Your task to perform on an android device: Open the Webex meet app , Schedule a meet for 22nd July at 3:00 PM for the duration of 30 minutes titled as freshers celebration
Image 0: 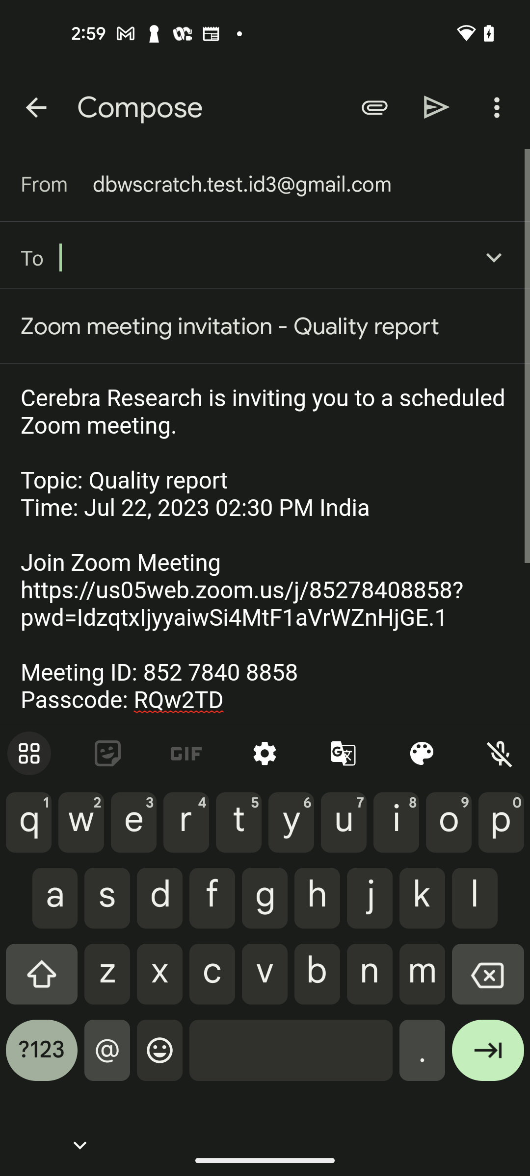
Open the Webex Meet app
Step 0: open app "Webex Meet"
Image 1: 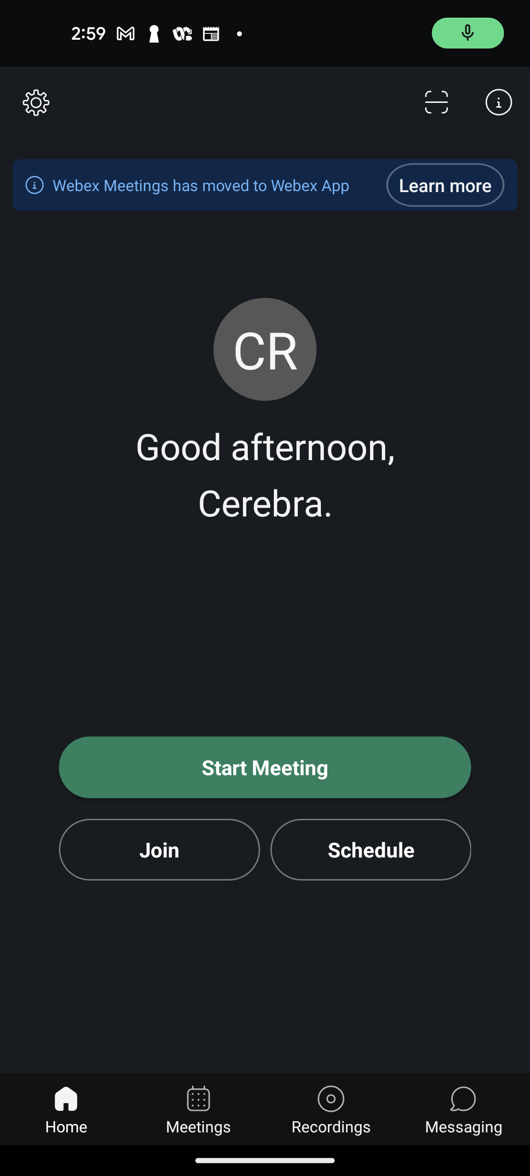
Click on the schedule button
Step 1: click (371, 849)
Image 2: 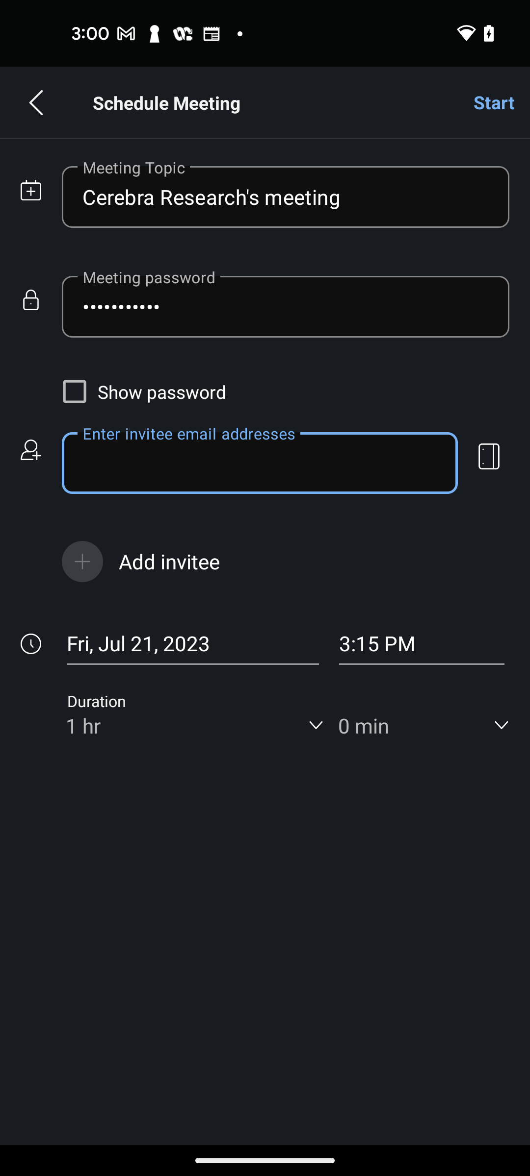
Go to the meeting topic section
Step 2: click (286, 196)
Image 3: 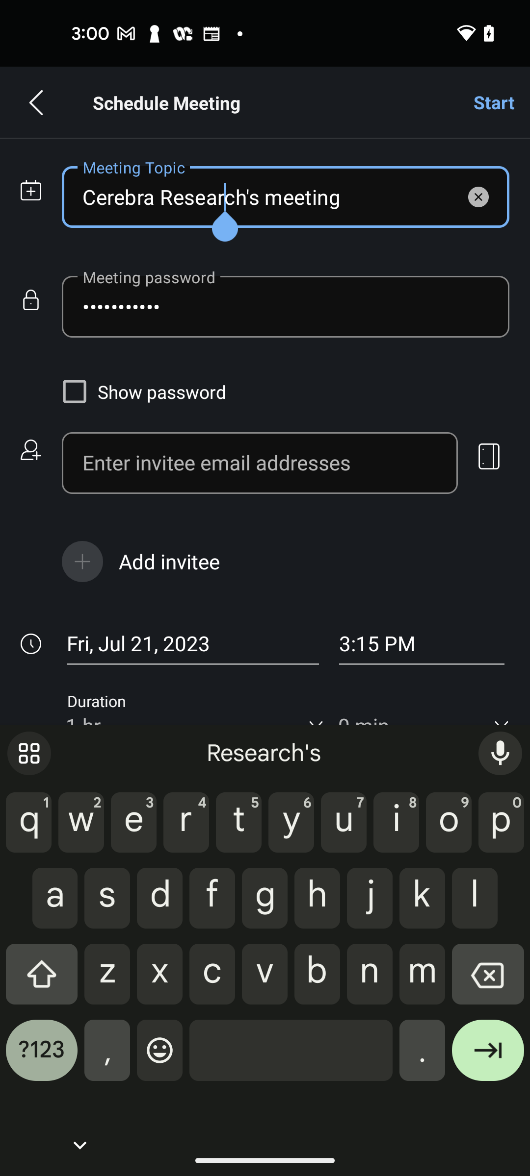
Enter the title as freshers celebration
Step 3: type "freshers celebration"
Image 4: 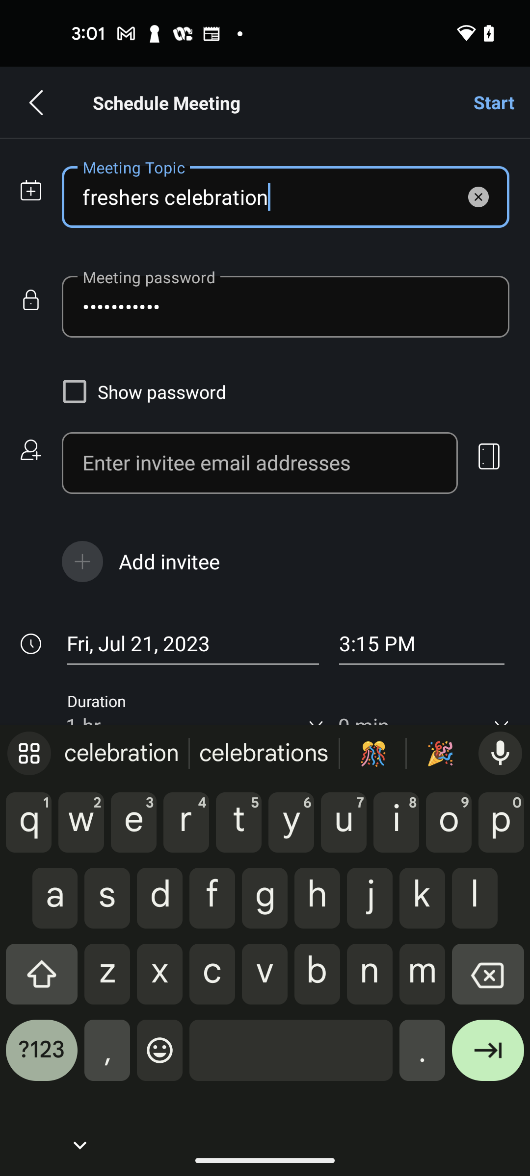
Go to the date section
Step 4: click (192, 644)
Image 5: 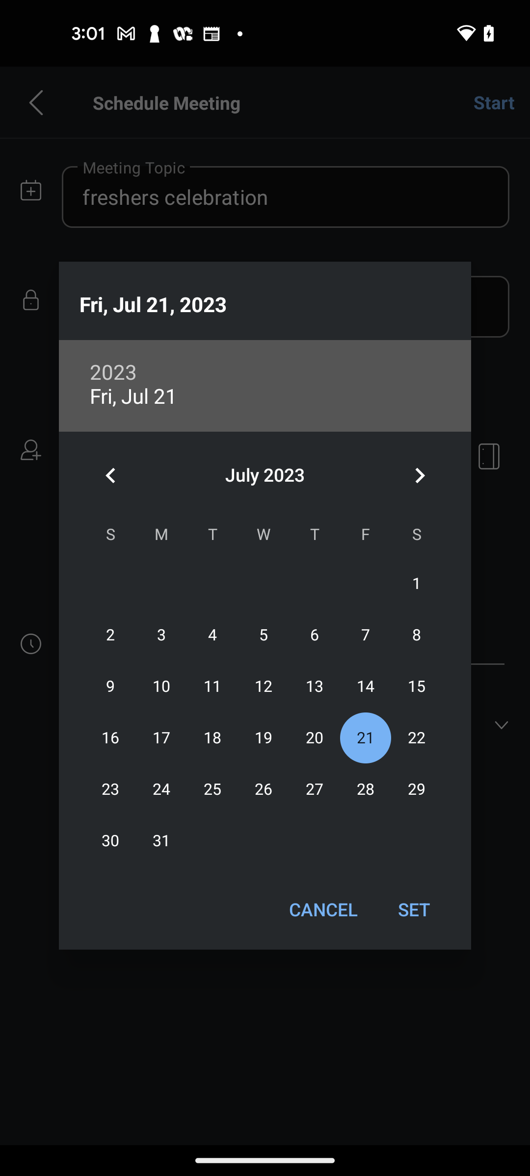
Set the date to 22 July
Step 5: click (417, 738)
Image 6: 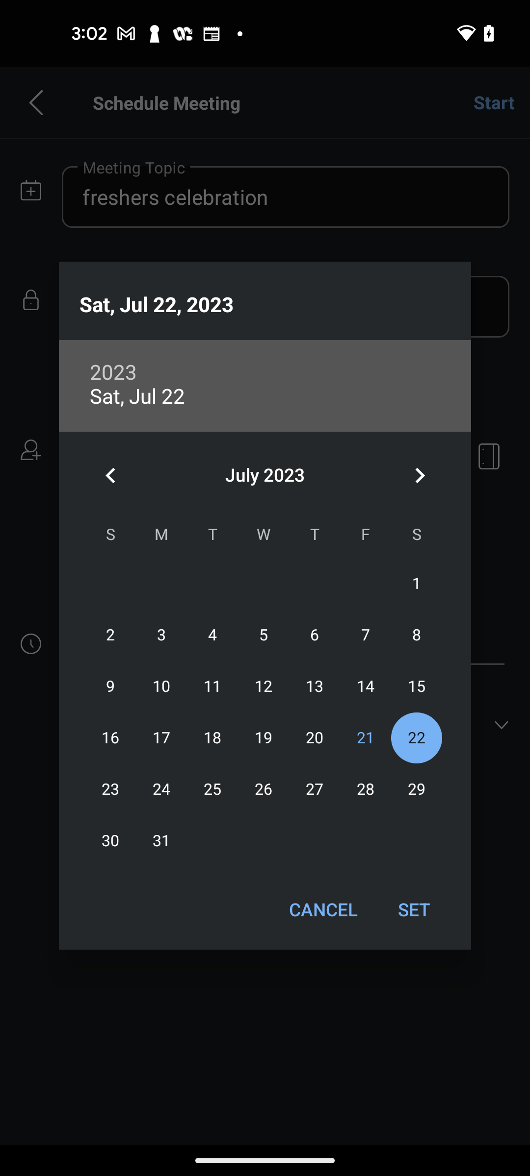
Click on the SET button
Step 6: click (414, 909)
Image 7: 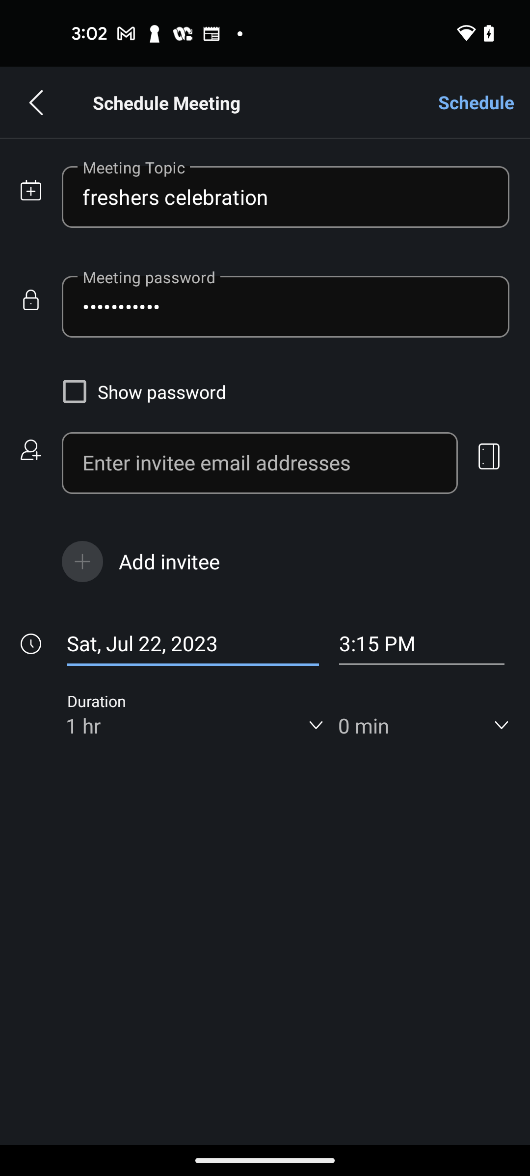
Go to the time section
Step 7: click (422, 644)
Image 8: 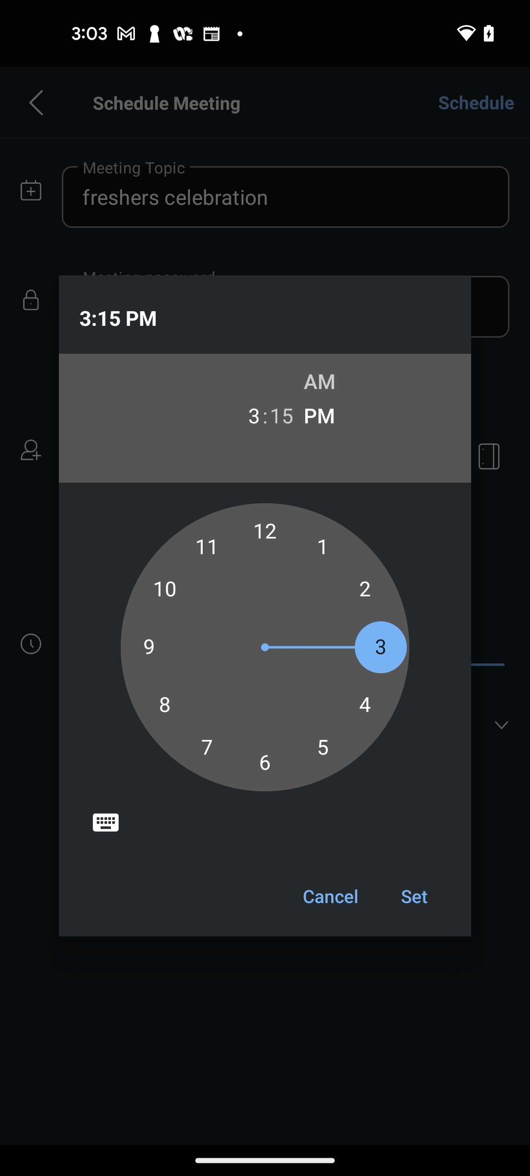
Click on the minutes section
Step 8: click (282, 415)
Image 9: 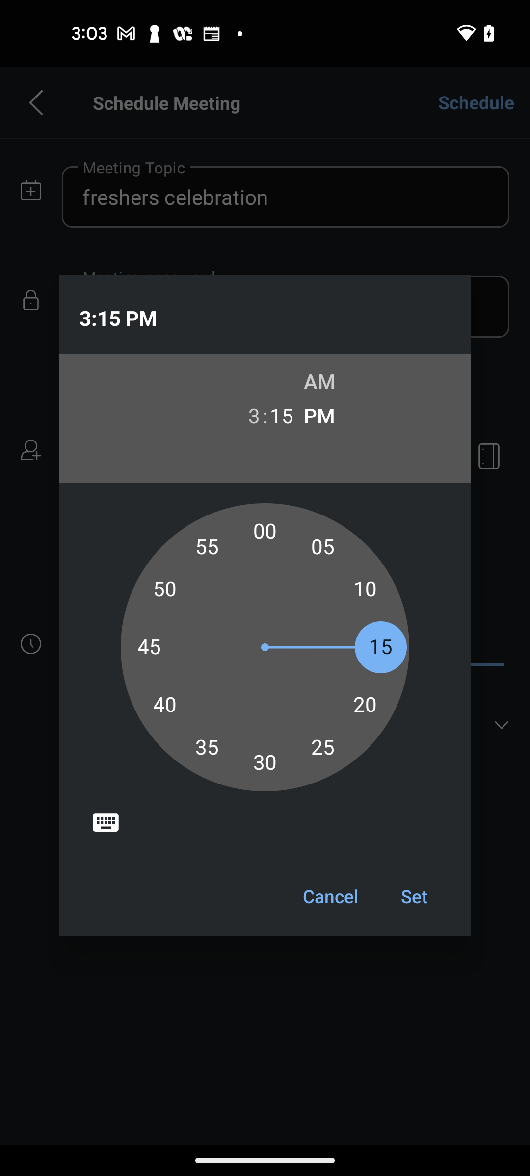
Set the minutes to 00
Step 9: click (253, 526)
Image 10: 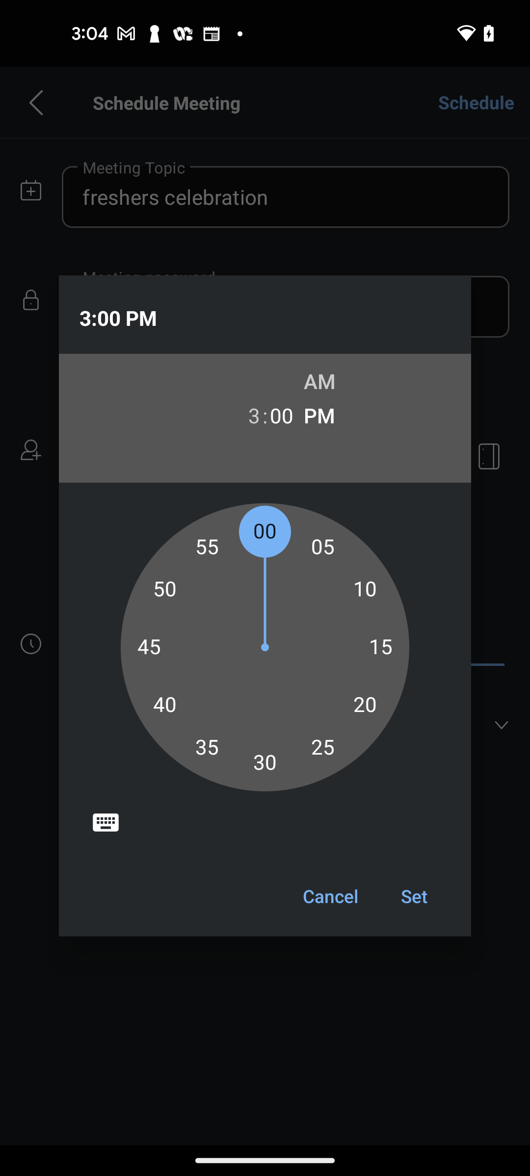
Click on the Set button
Step 10: click (414, 896)
Image 11: 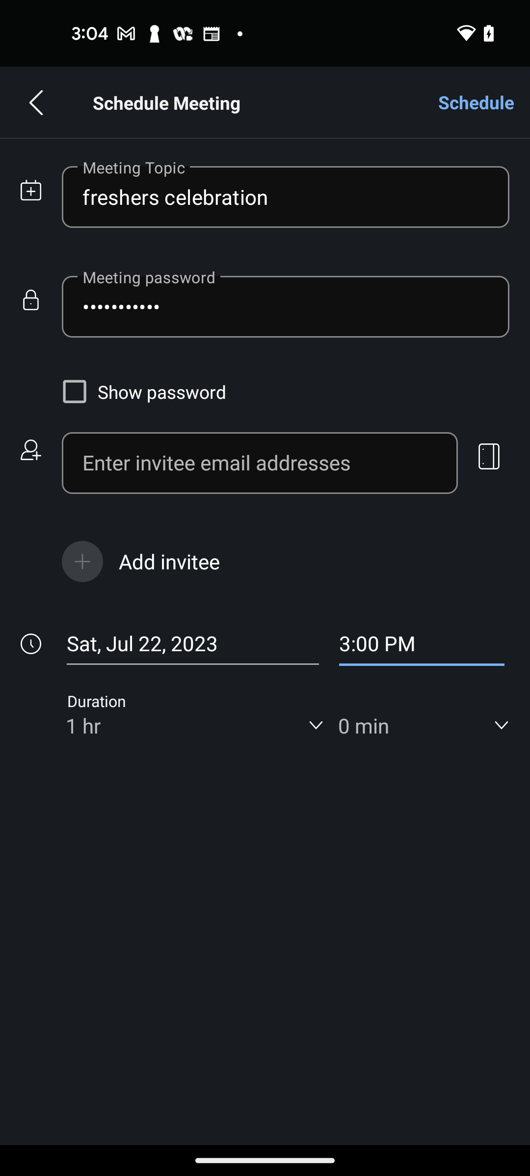
Click on the drop down button of the Duration
Step 11: click (192, 725)
Image 12: 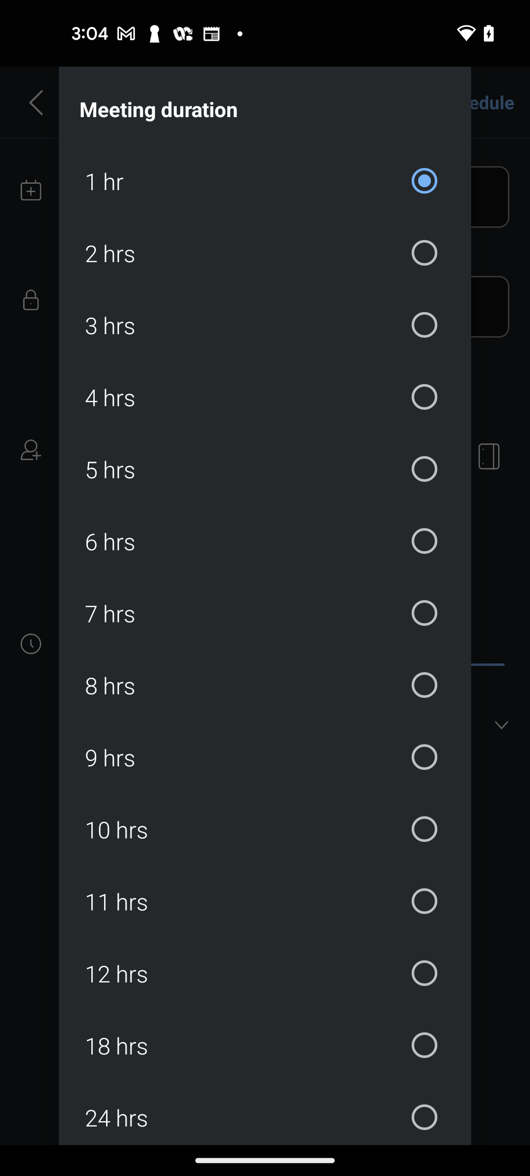
Swipe down for 0
Step 12: scroll up
Image 13: 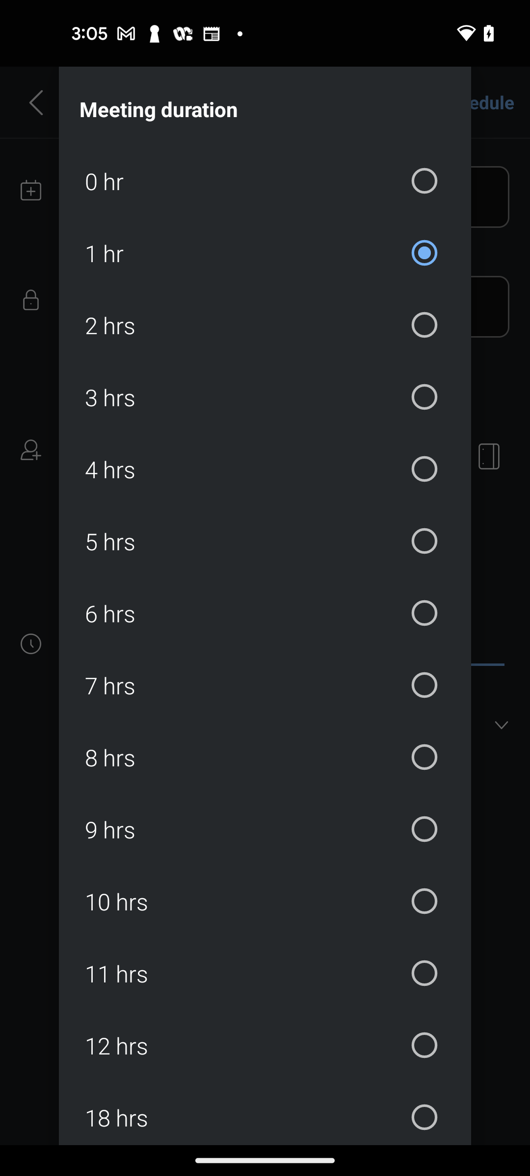
Choose 0 hours
Step 13: click (265, 181)
Image 14: 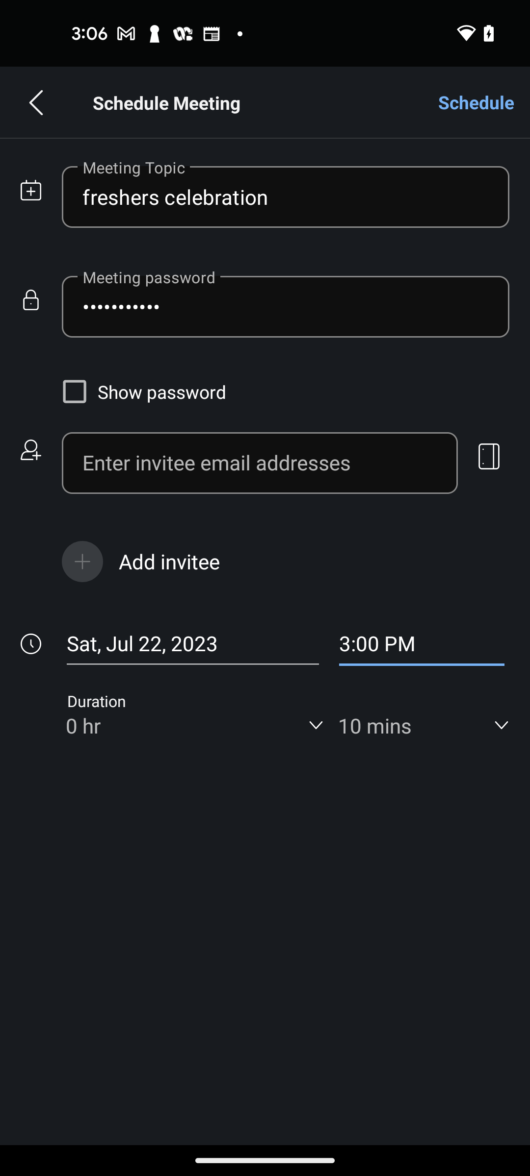
Click on the minutes drop down
Step 14: click (422, 725)
Image 15: 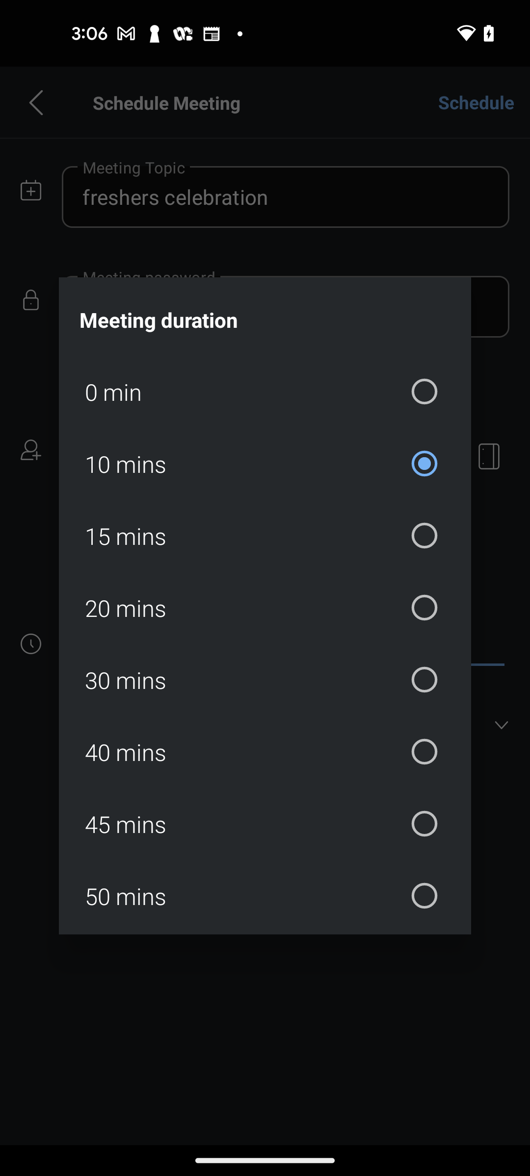
Choose 30 minutes option
Step 15: click (265, 680)
Image 16: 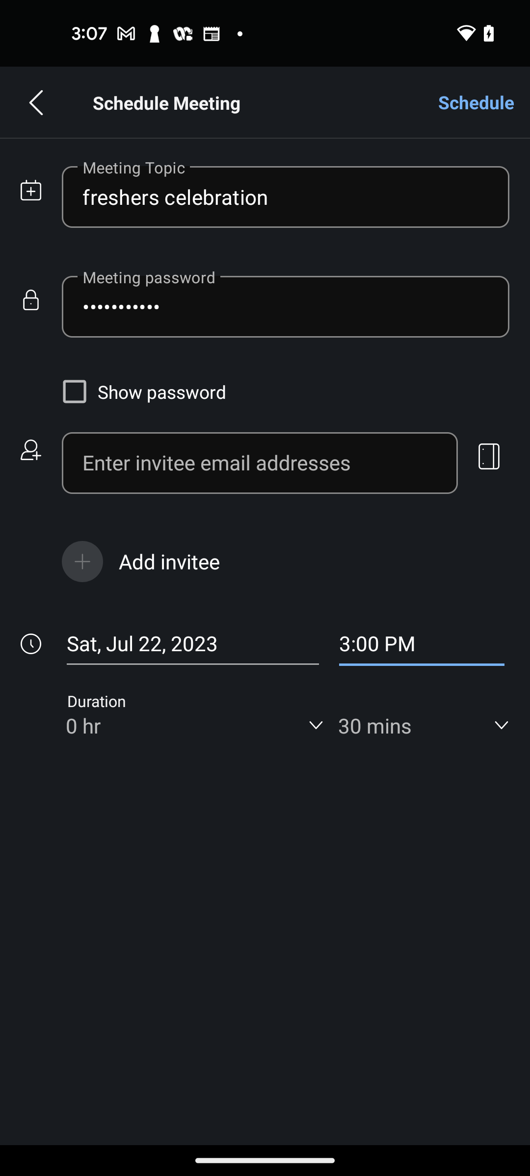
Click on the schedule button
Step 16: click (476, 102)
Image 17: 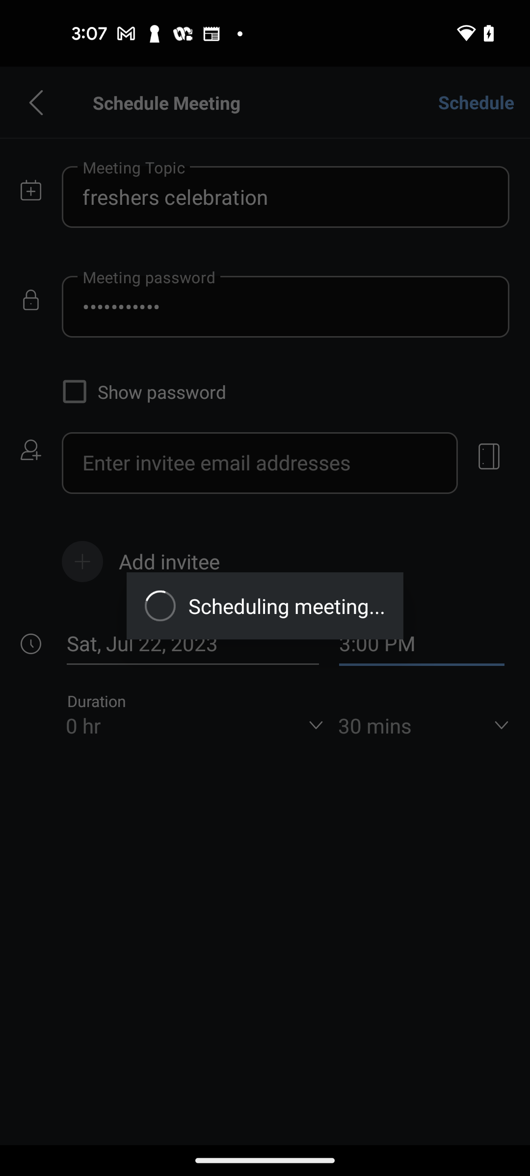
Click on the schedule button
Step 17: wait